Your task to perform on an android device:  On the My Tuner Radio app play the comedy podcast "The Origin of Black and White"? by James O'Brien's mystery hour .
Image 0: 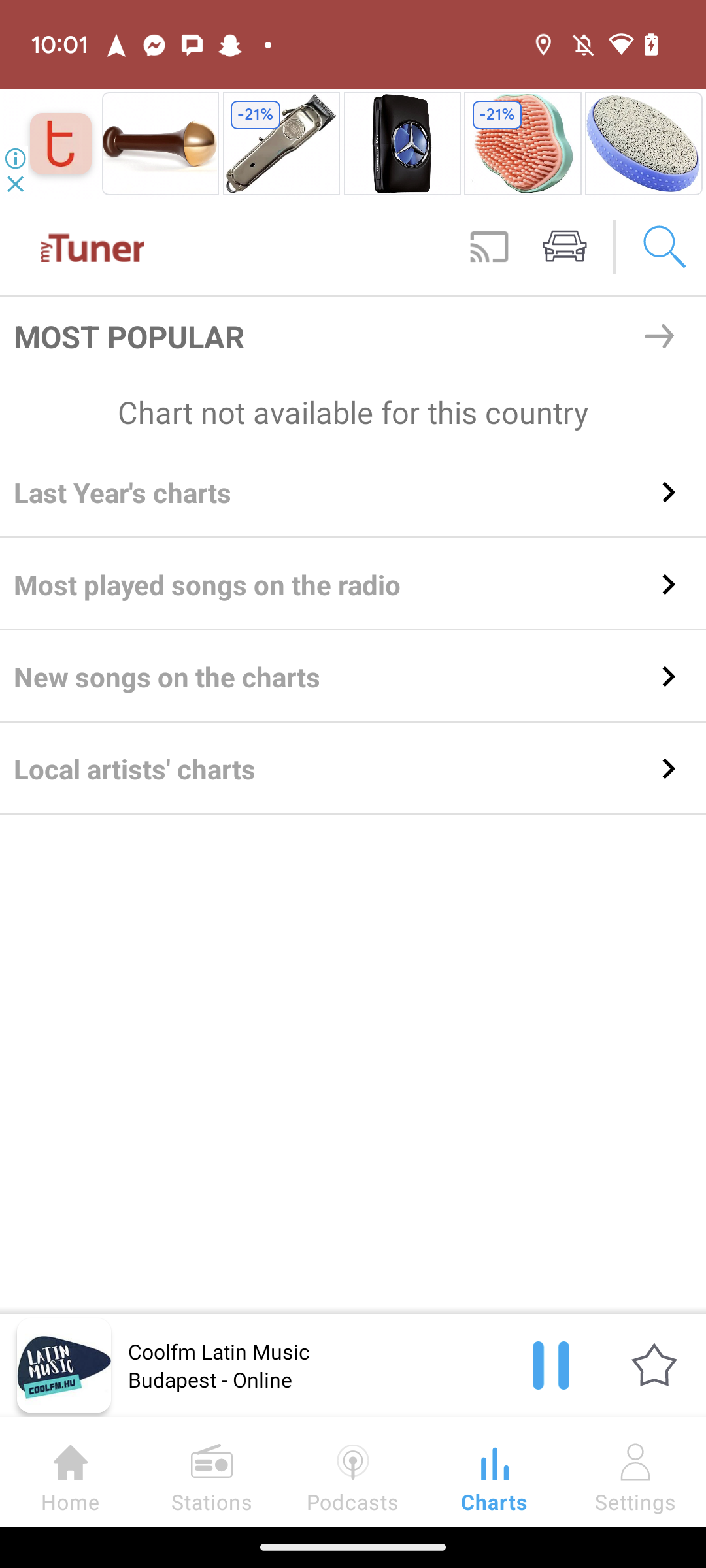
Click on the Podcasts Tab at the bottom.
Step 0: click (353, 1471)
Image 1: 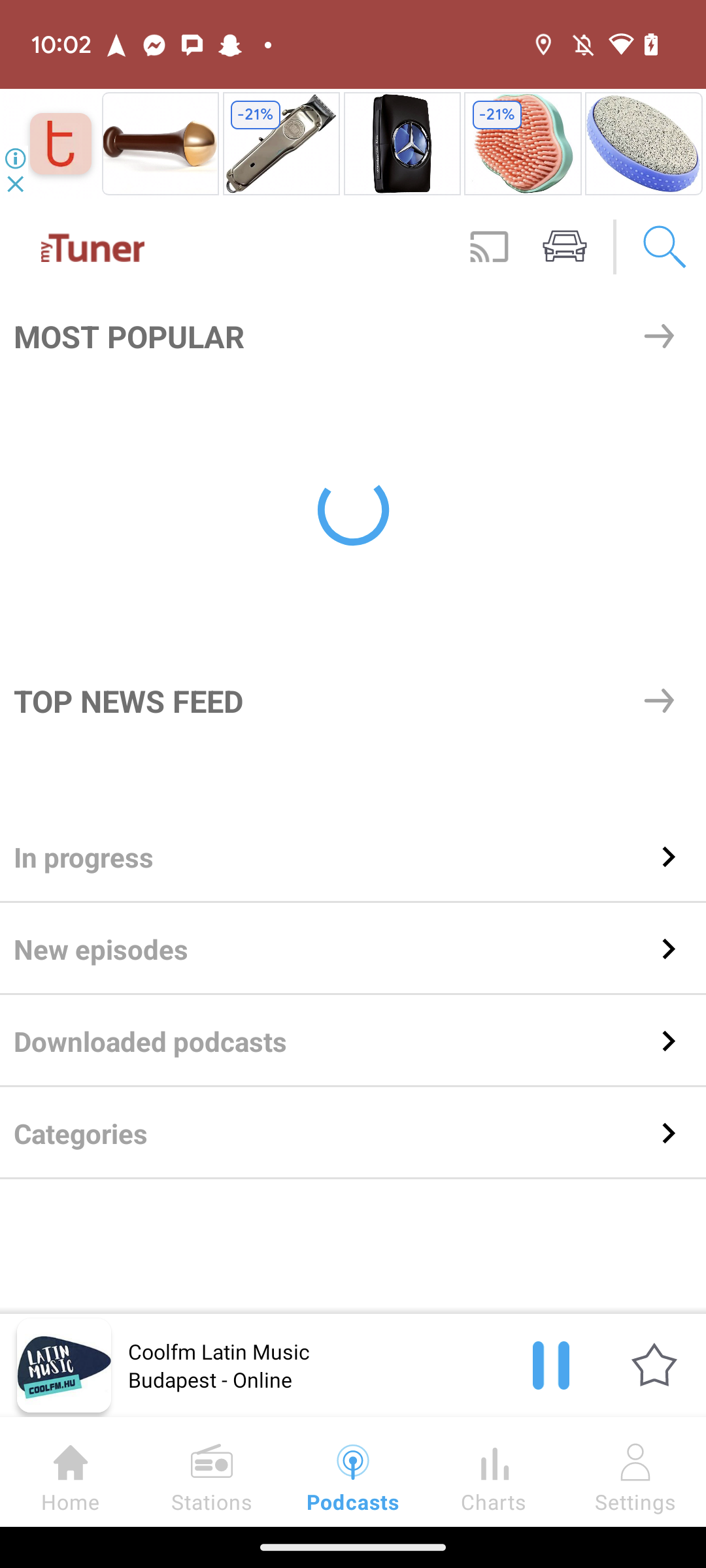
Click on the Categories tab.
Step 1: click (322, 1133)
Image 2: 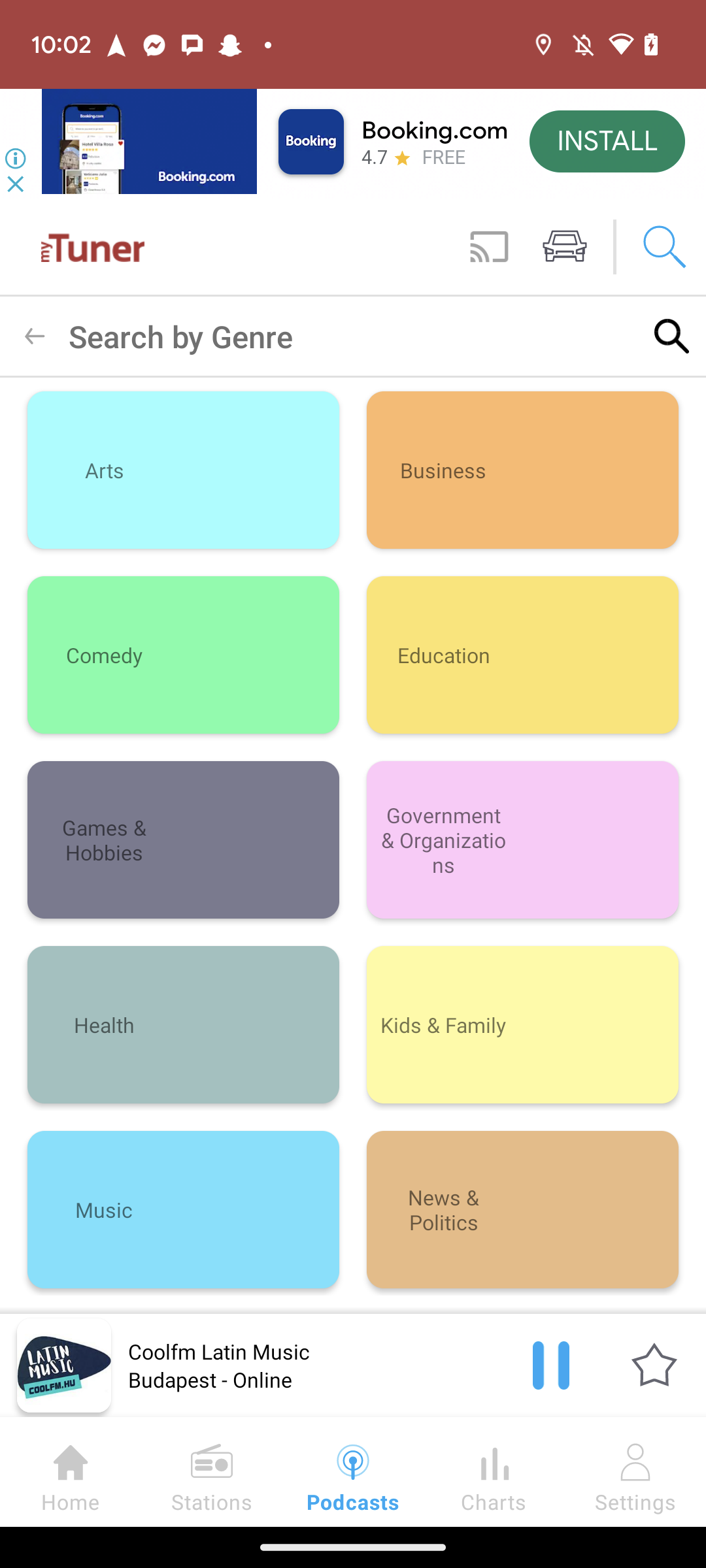
Click on the "comedy" Poscast tab.
Step 2: click (260, 640)
Image 3: 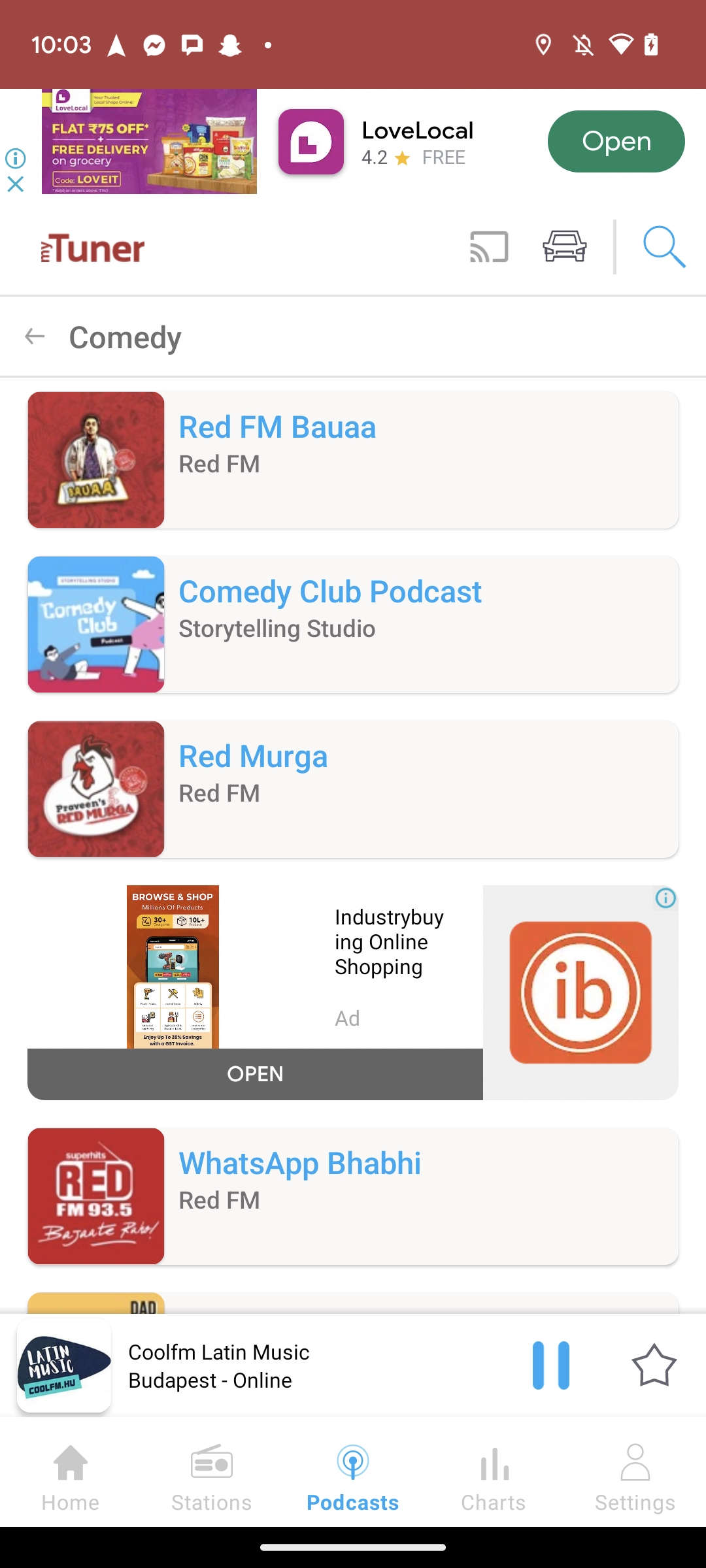
Scroll up
Step 3: scroll down
Image 4: 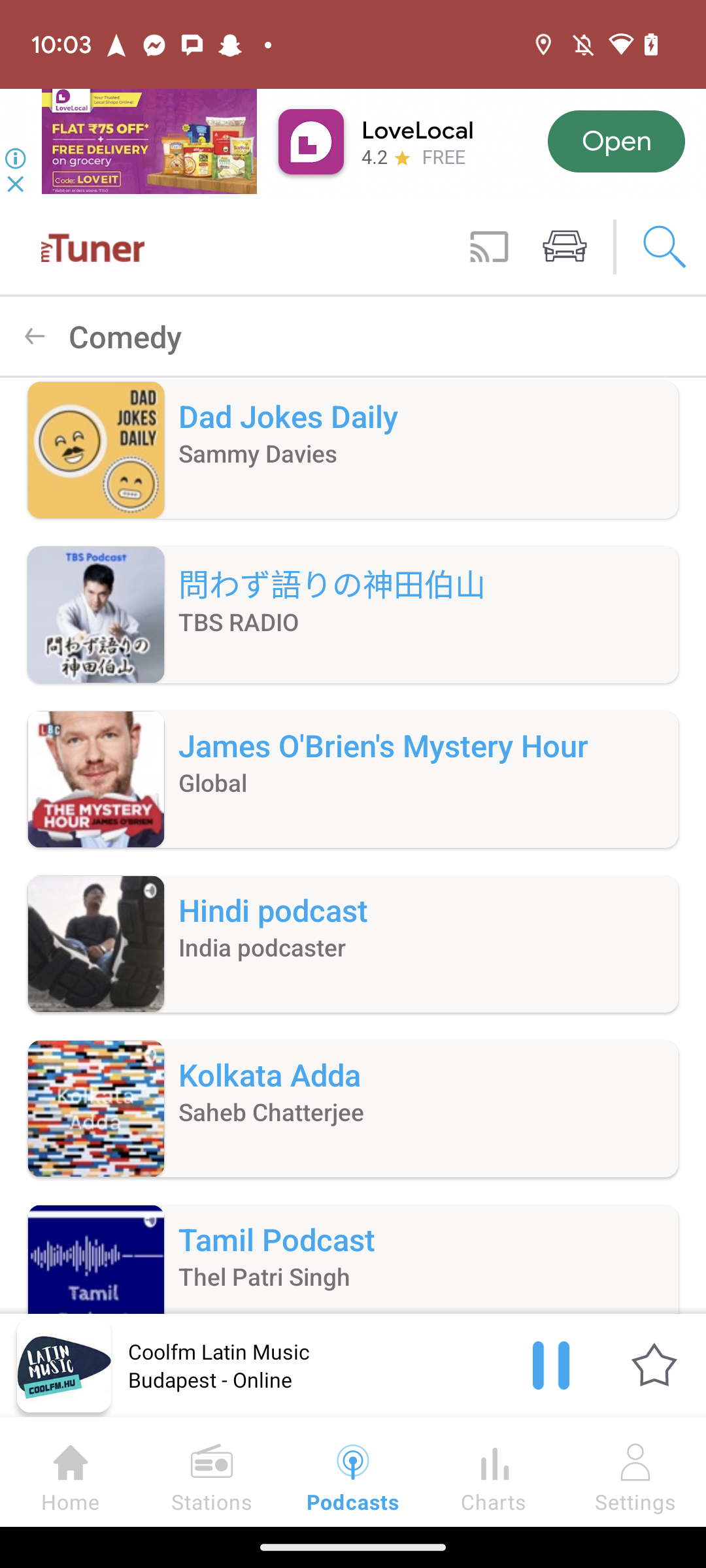
Click on the "James O'Brien's mystery hour" tab.
Step 4: click (422, 782)
Image 5: 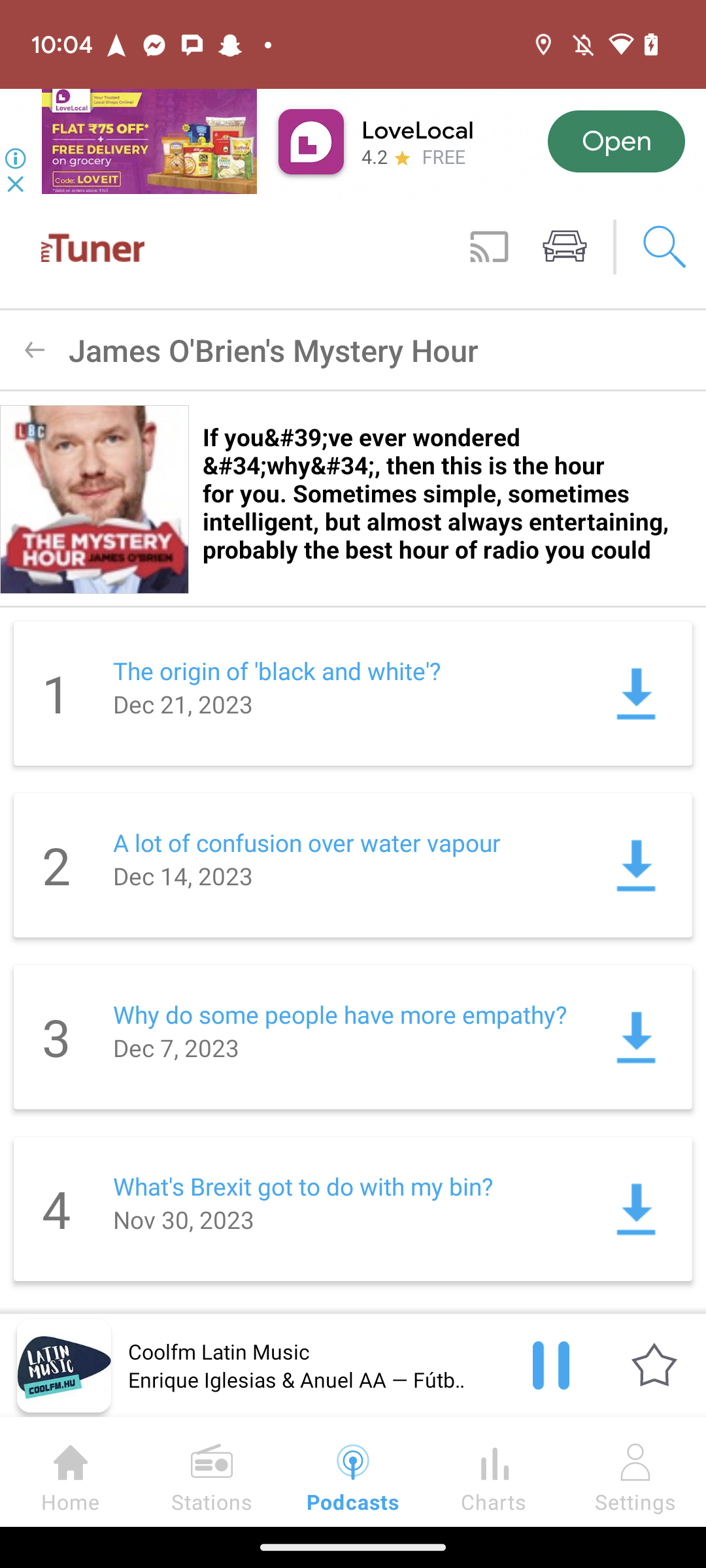
Play the podcast "The Origin of Black and White"?
Step 5: click (343, 670)
Image 6: 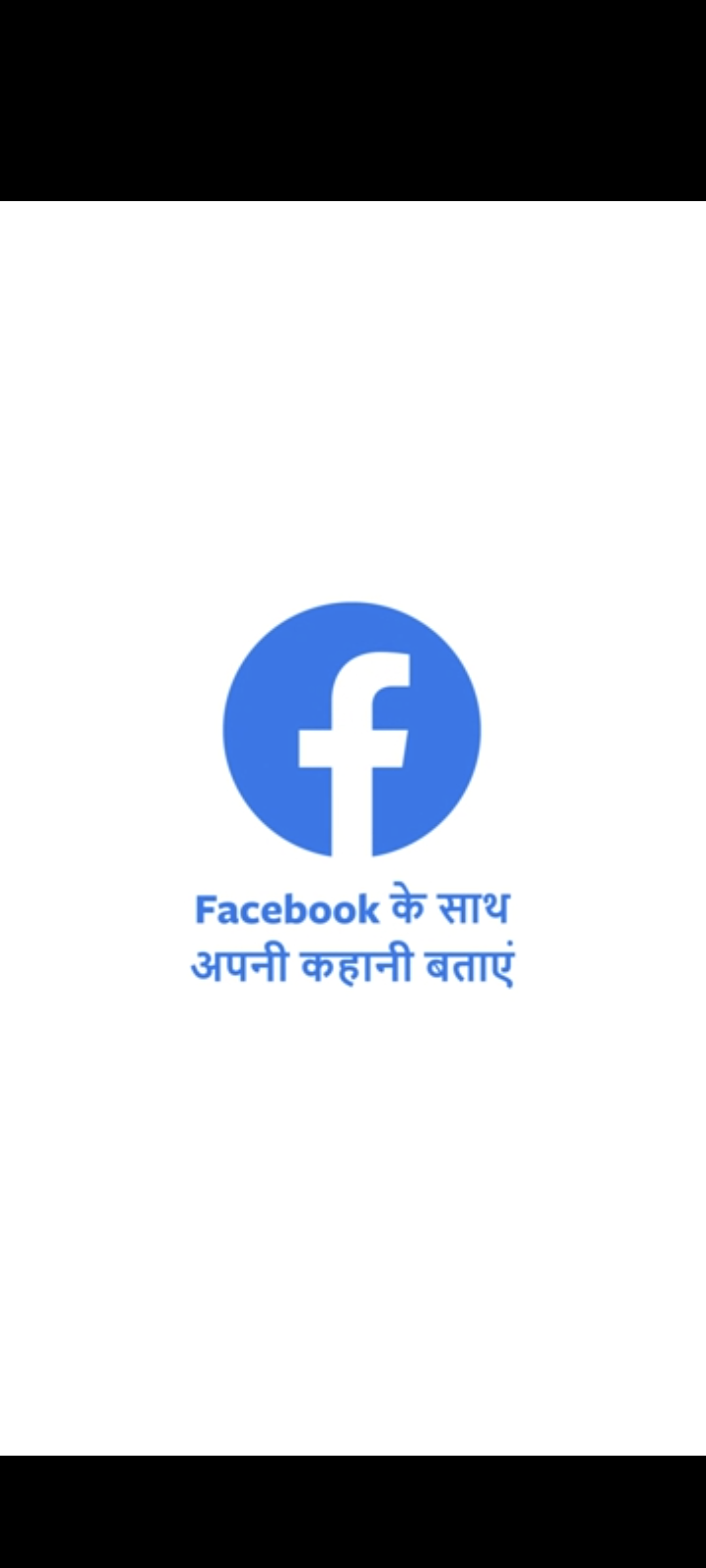
Play the podcast "The Origin of Black and White"?
Step 6: wait